Your task to perform on an android device: In the Furlenco App, I want to search for sofa set since I need to renovate my living room.
Image 0: 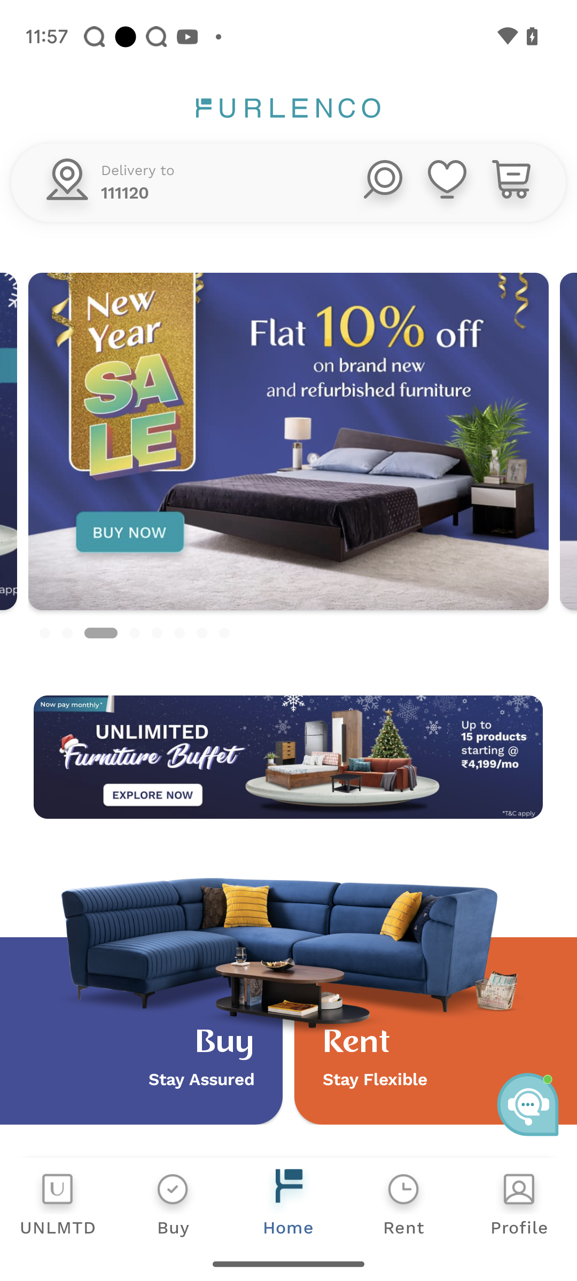
Click on the search bar at the top of the screen
Step 0: click (381, 185)
Image 1: 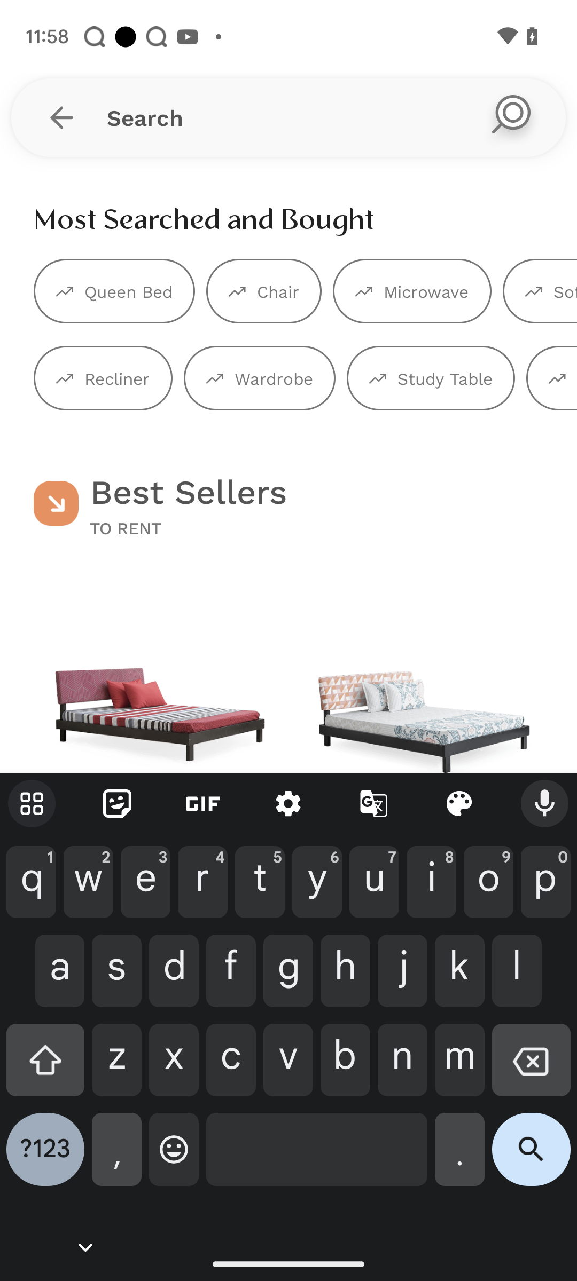
Enter sofa in the search textbox
Step 1: type "Sofa"
Image 2: 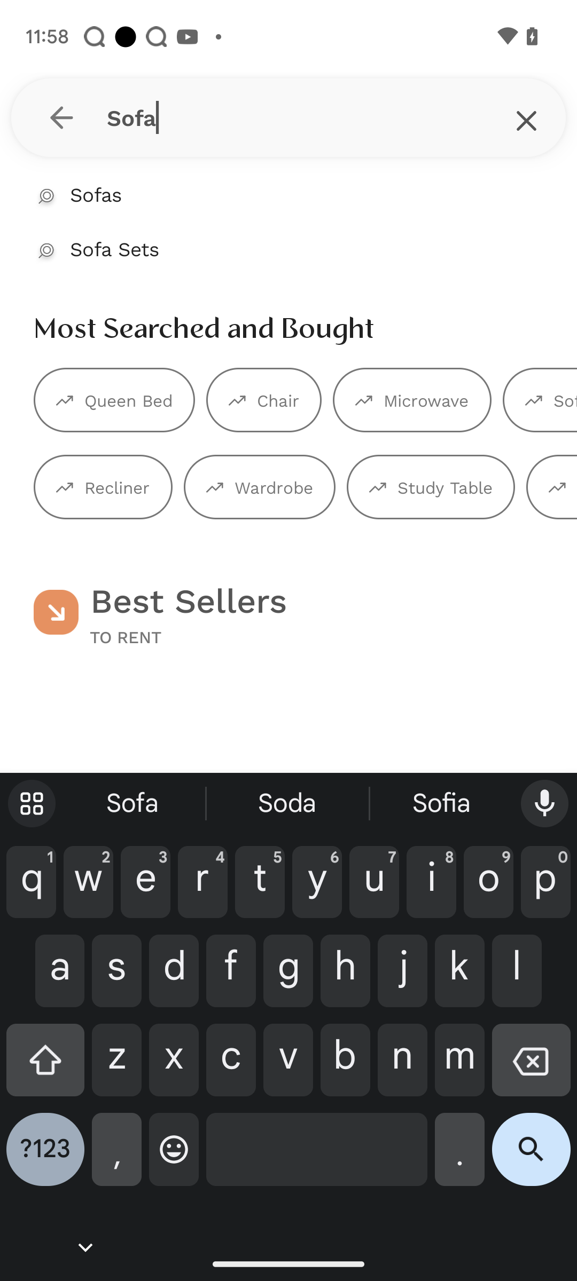
Click on the search tool icon in the keypad
Step 2: click (531, 1158)